Your task to perform on an android device: Delete the Recording file in the voice recorder pro app as it is of no use .
Image 0: 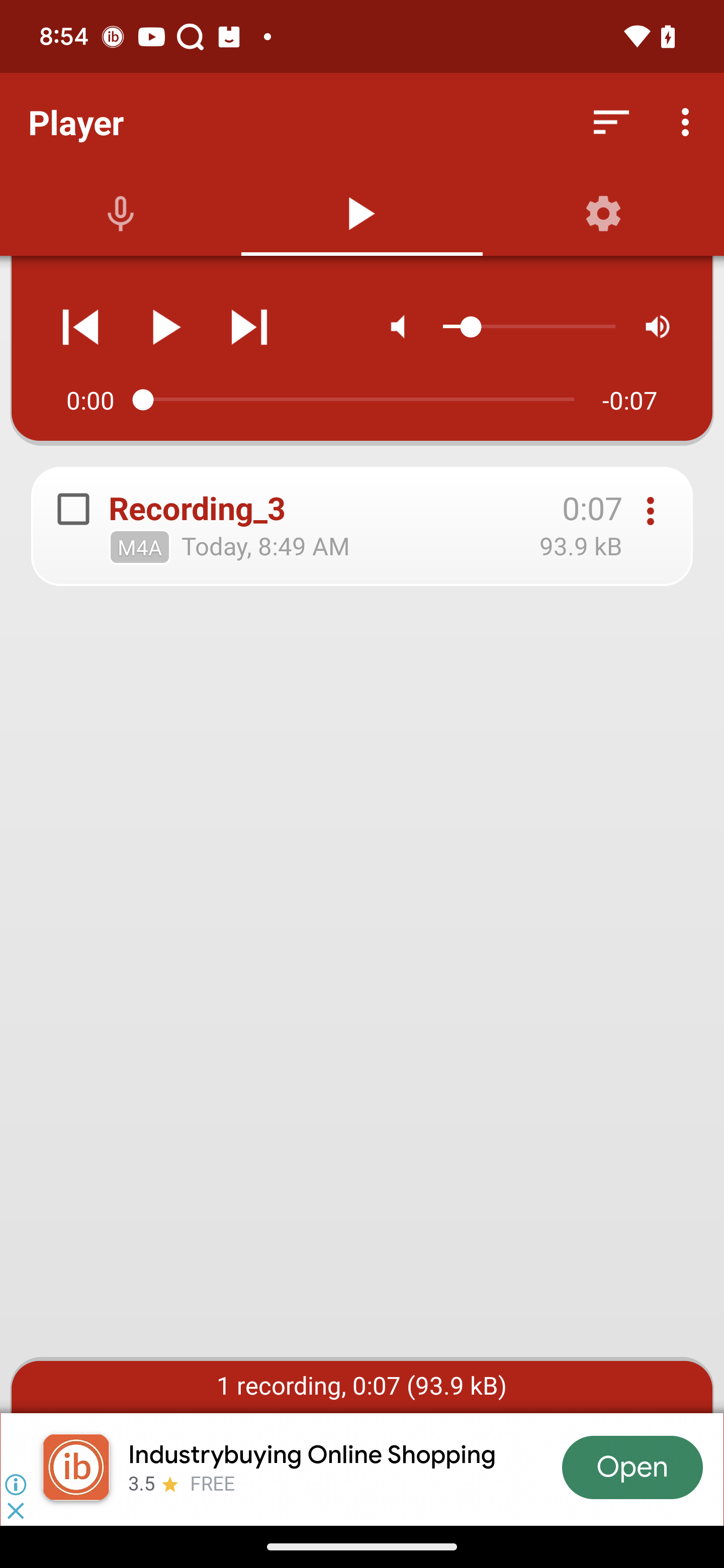
Click on the three dots to view more option 
Step 0: click (650, 511)
Image 1: 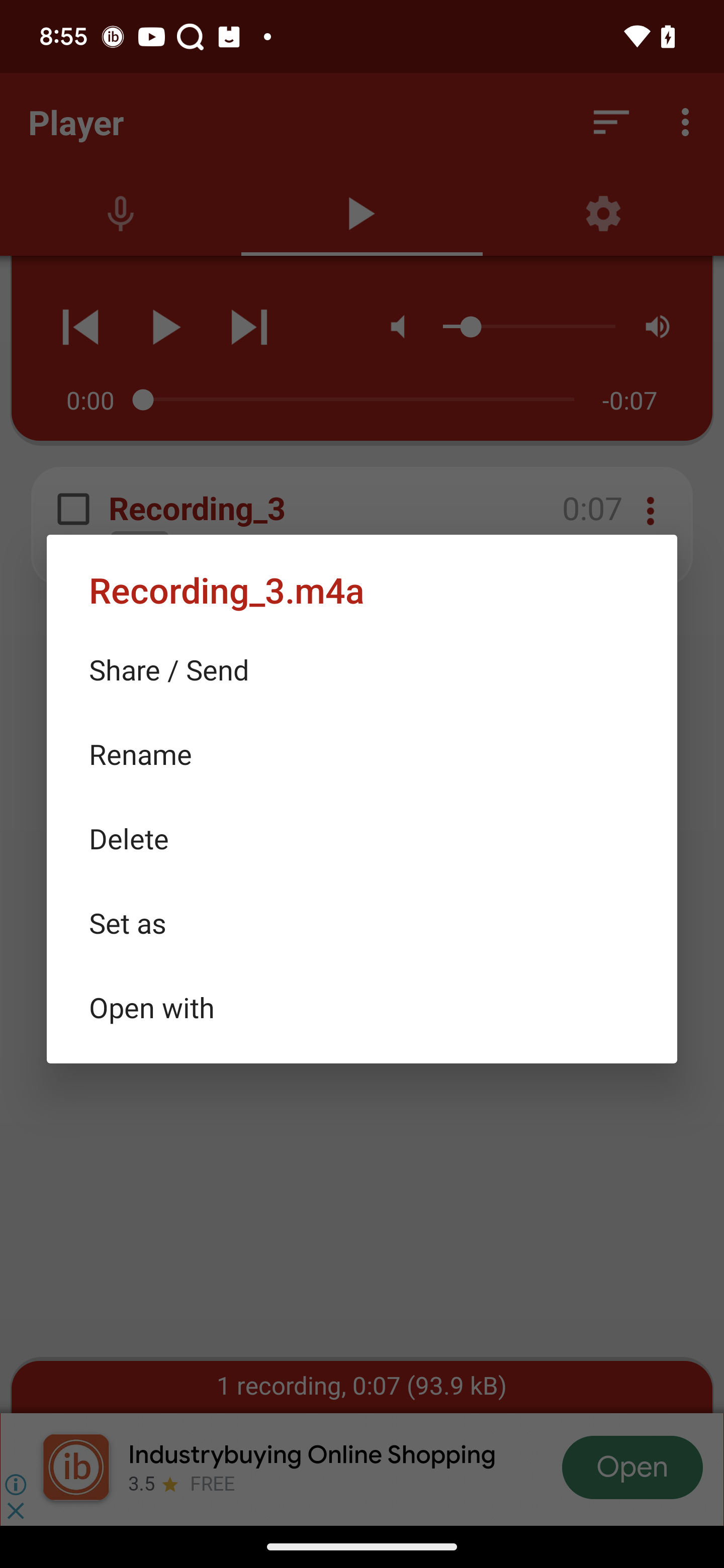
Click on the delete option
Step 1: click (361, 838)
Image 2: 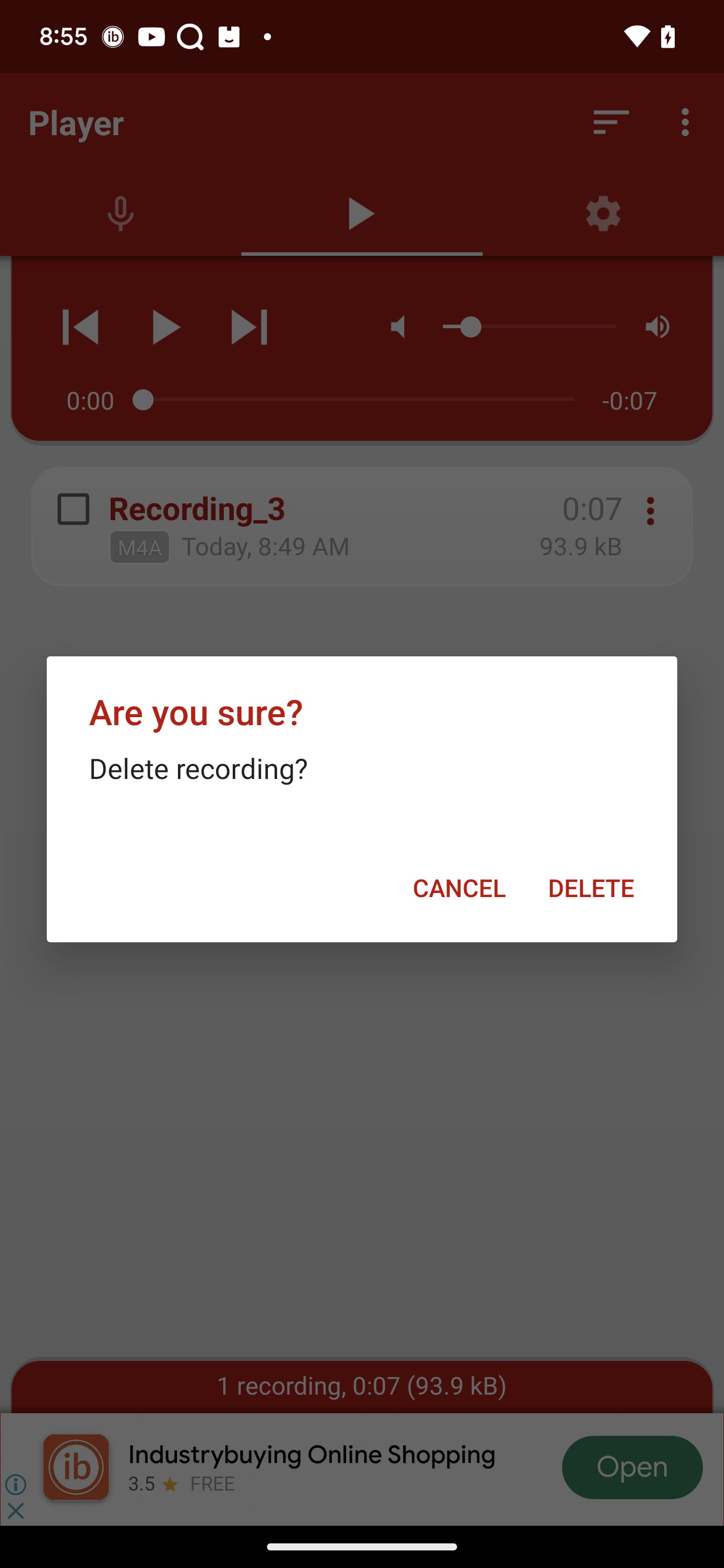
Click delete on the pop up
Step 2: click (591, 888)